Your task to perform on an android device: view the portable door lock home security for dorm,airbnb
Image 0: 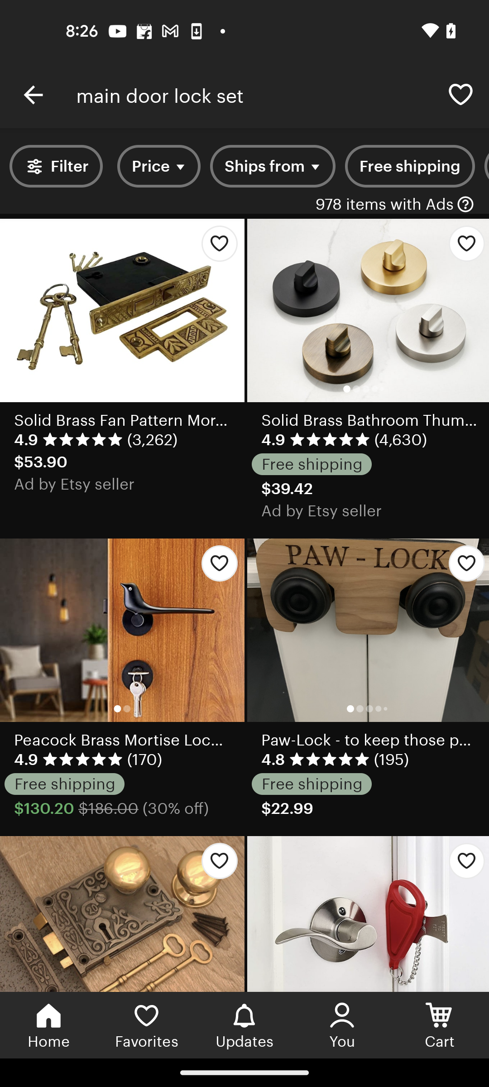
Swipe up to view the portable door lock home security for dorm,airbnb
Step 0: scroll down
Image 1: 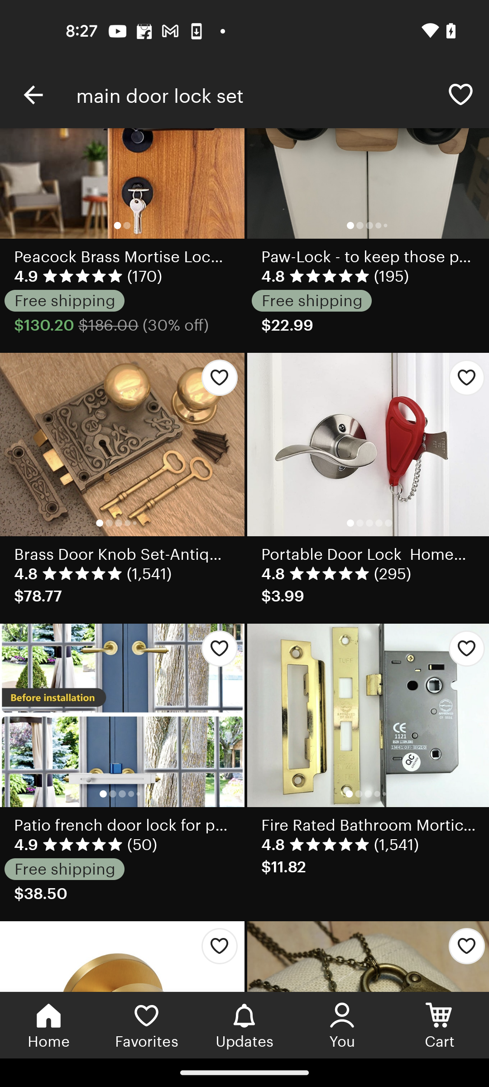
Tap on the portable door lock home security for dorm,airbnb
Step 1: click (368, 444)